Your task to perform on an android device: I wish to download the Tomorrow Land festival PDF.
Image 0: 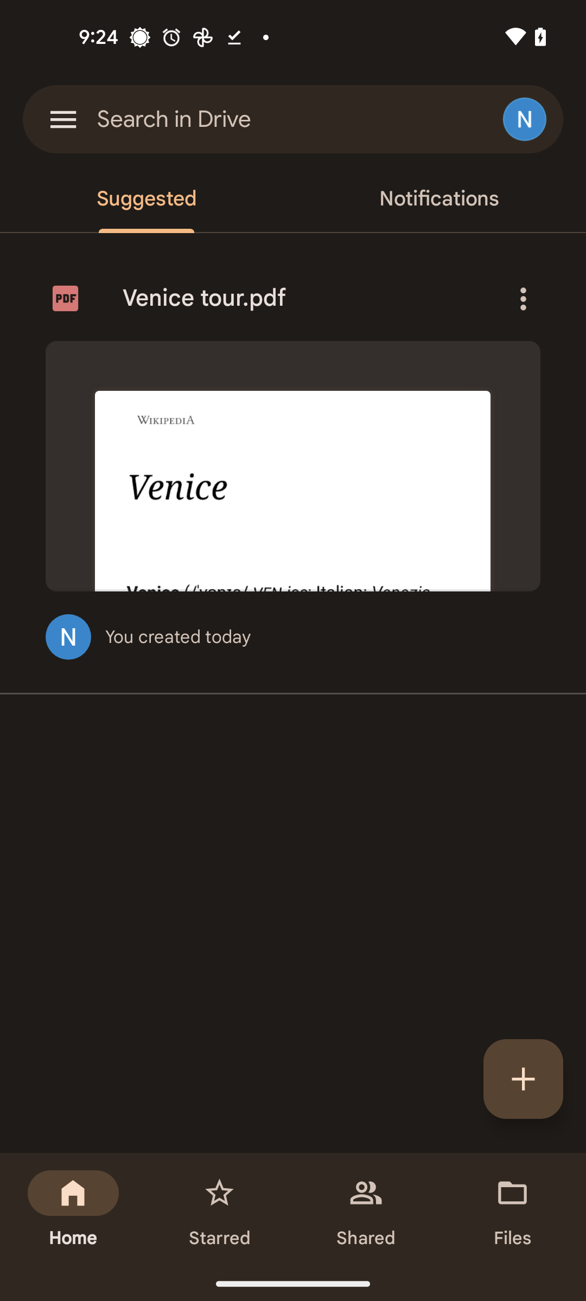
Tap on the files option at the bottom right corner of the screen
Step 0: click (513, 1210)
Image 1: 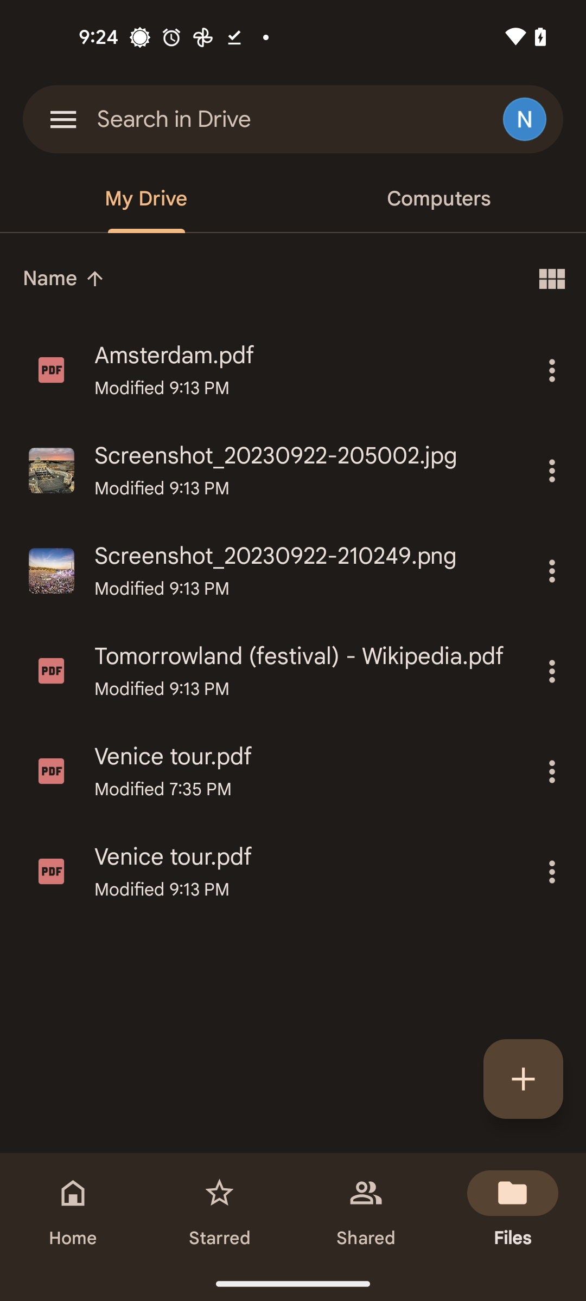
Tap on the three dots icon of Tomorrow land festival PDF
Step 1: click (551, 671)
Image 2: 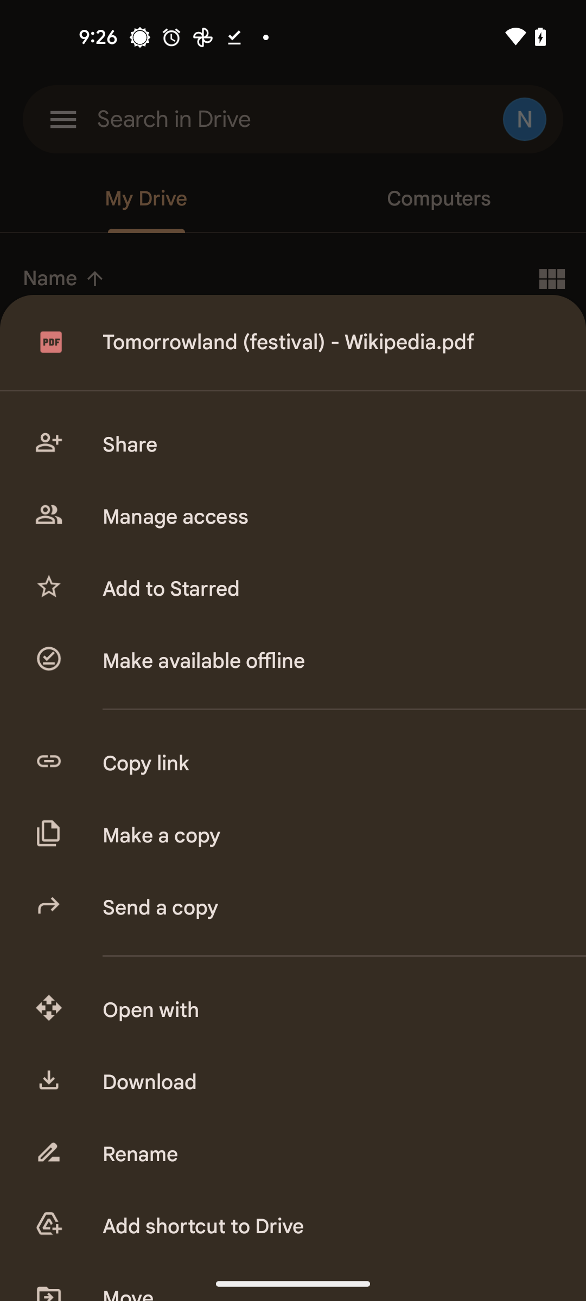
Select the download option
Step 2: click (327, 1082)